Your task to perform on an android device: This Taparia 5mtrTape measuring tape looks good in quality, and I want to add this measuring tape to my cart, so add this Taparia 5mtrTape measuring tape to my cart in the Flipkart app.
Image 0: 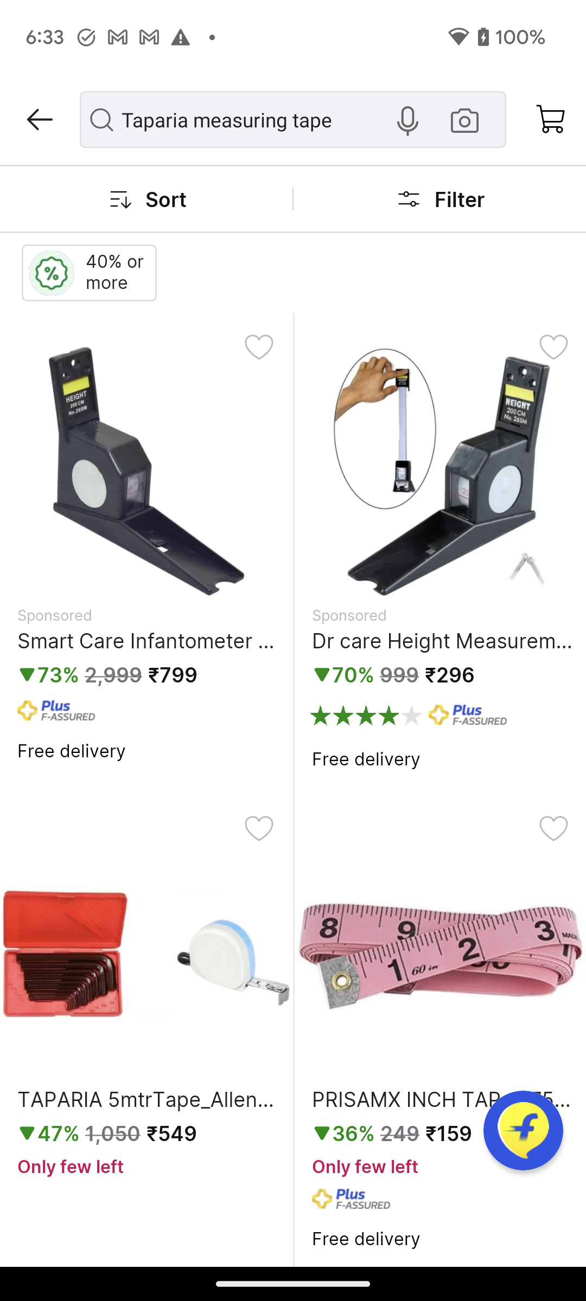
Click on the TAPARIA 5mtrTape to view the add to cart option.
Step 0: click (146, 1099)
Image 1: 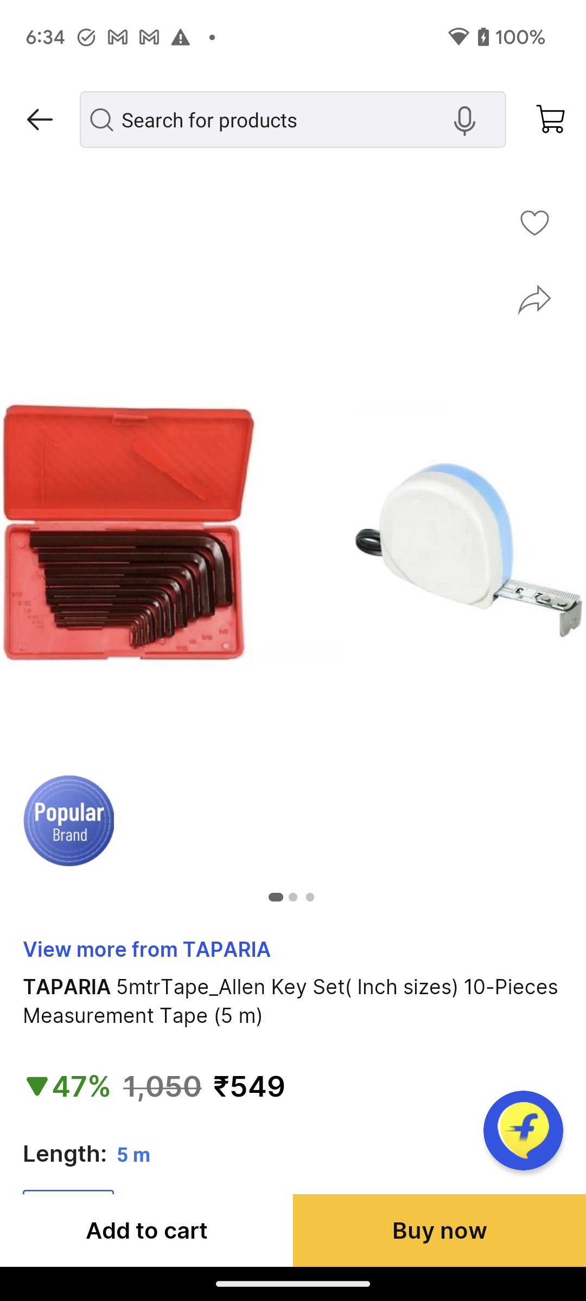
Click on the Add to Cart button at the bottom left corner of the screen to add this tape to my cart.
Step 1: click (146, 1230)